Your task to perform on an android device: The email, which was started by me I want to unstar this
Image 0: 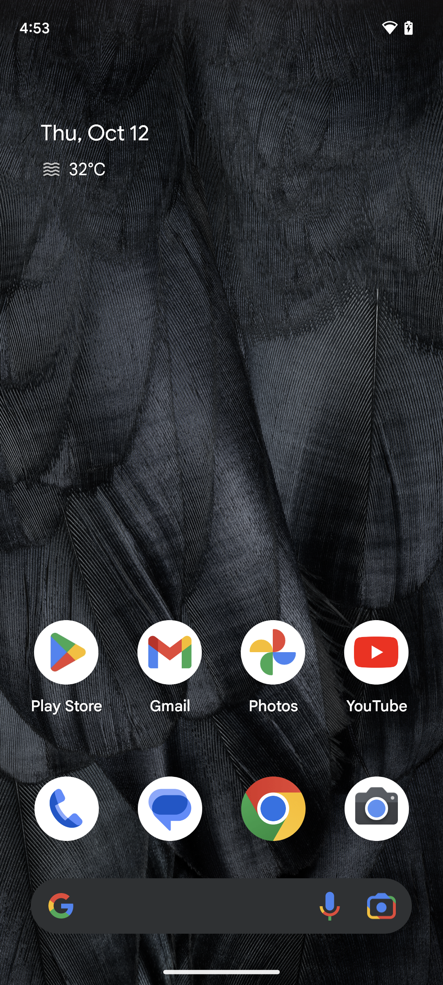
Open the Gmail app.
Step 0: open app "Gmail"
Image 1: 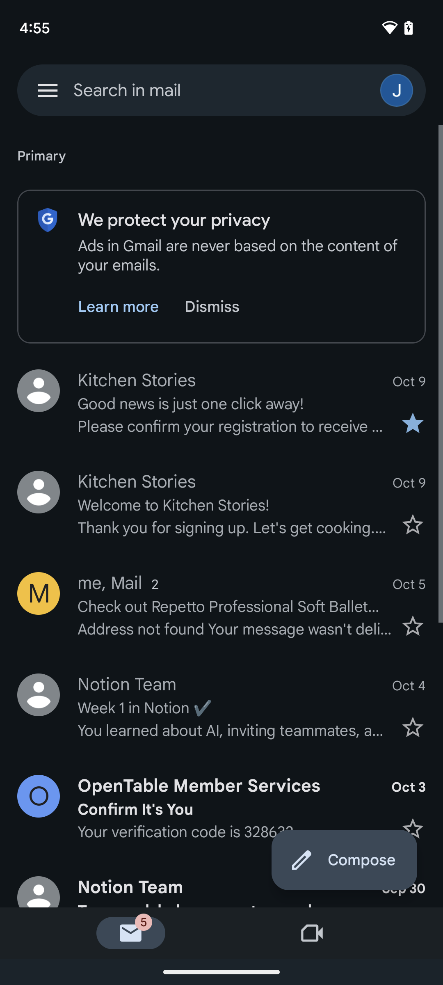
Tap on the first email present on the screen.
Step 1: click (231, 380)